Your task to perform on an android device: Unstar the latest email from Google community Team, as it is not  important mail for me.
Image 0: 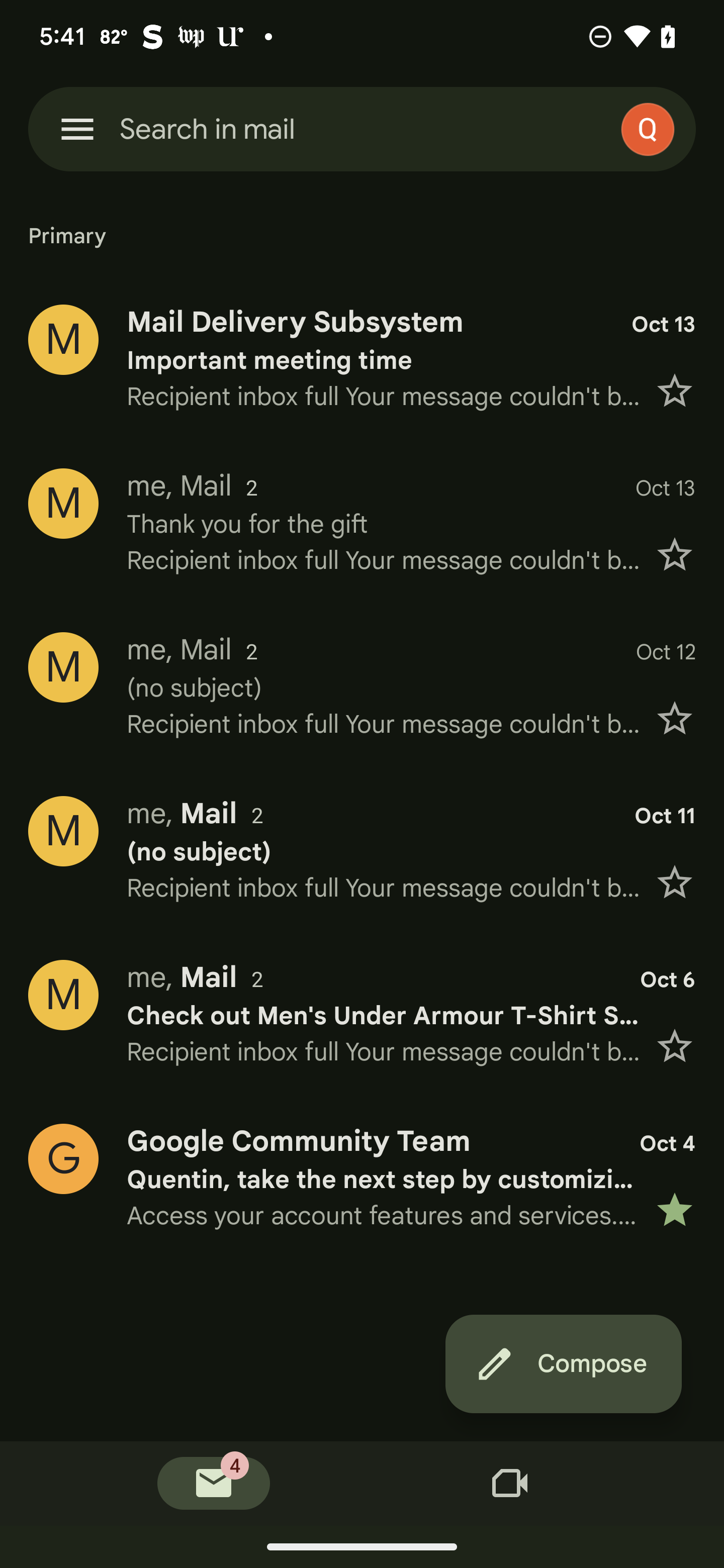
Click on the unstar option on the google community team mail
Step 0: click (362, 1178)